Your task to perform on an android device: I am looking for Sneakers shoes in size 8, as they fit me. I want to look for the same in the NNNOW app.
Image 0: 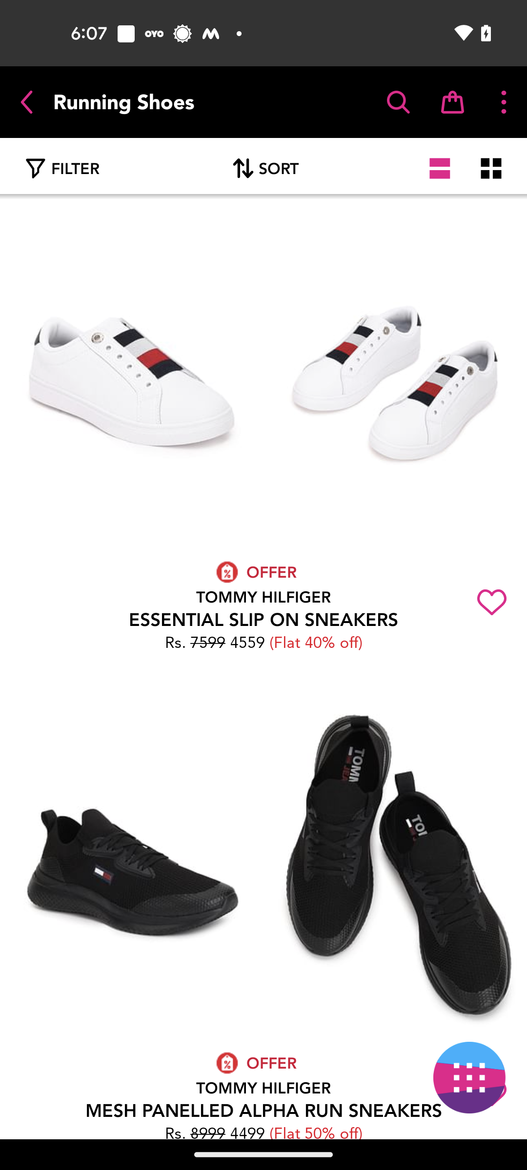
Click on the Filter icon
Step 0: click (60, 169)
Image 1: 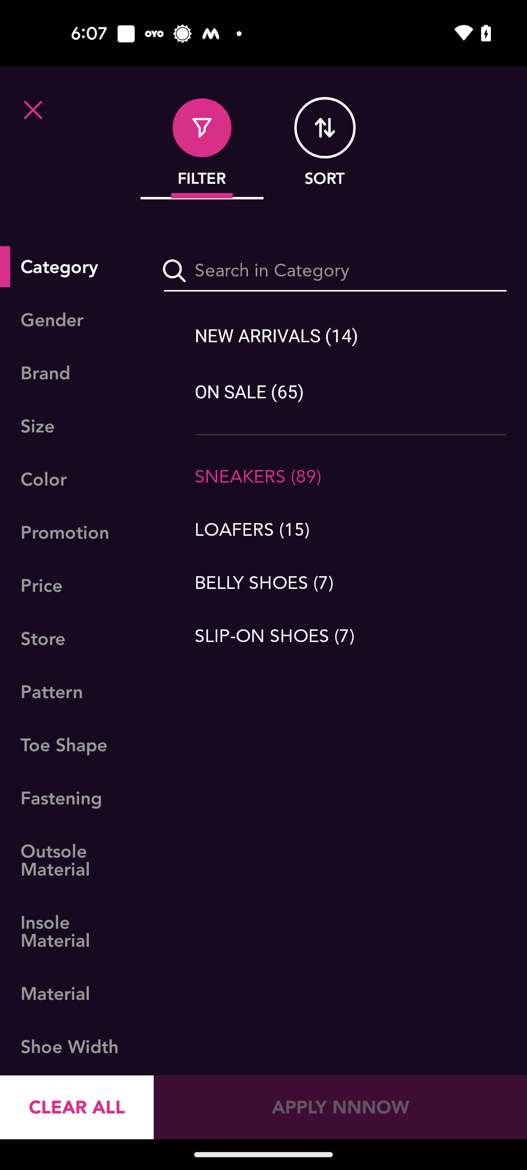
Go to the Size Filter
Step 1: click (72, 426)
Image 2: 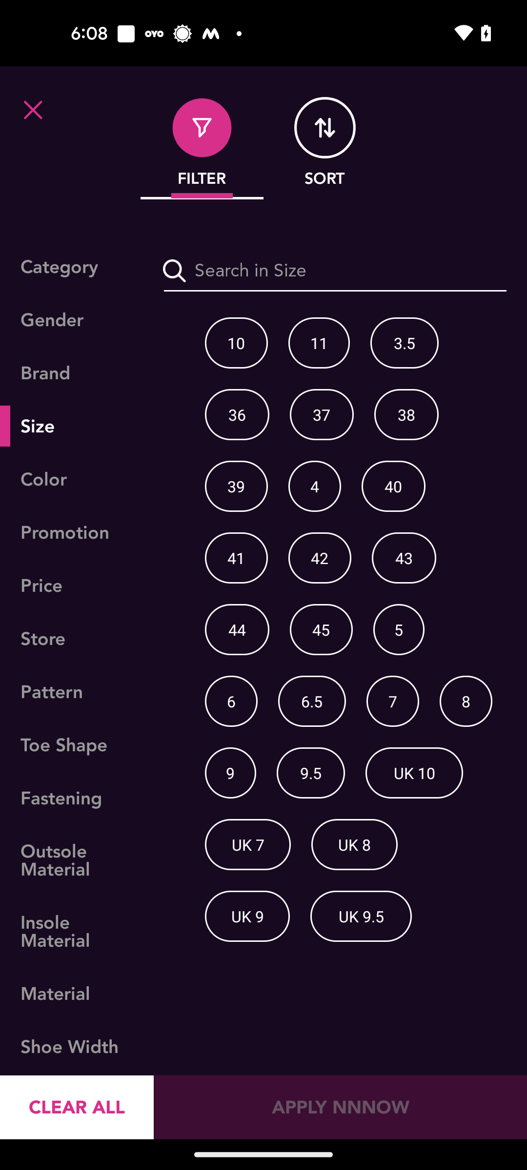
Select the shoes size 8
Step 2: click (461, 701)
Image 3: 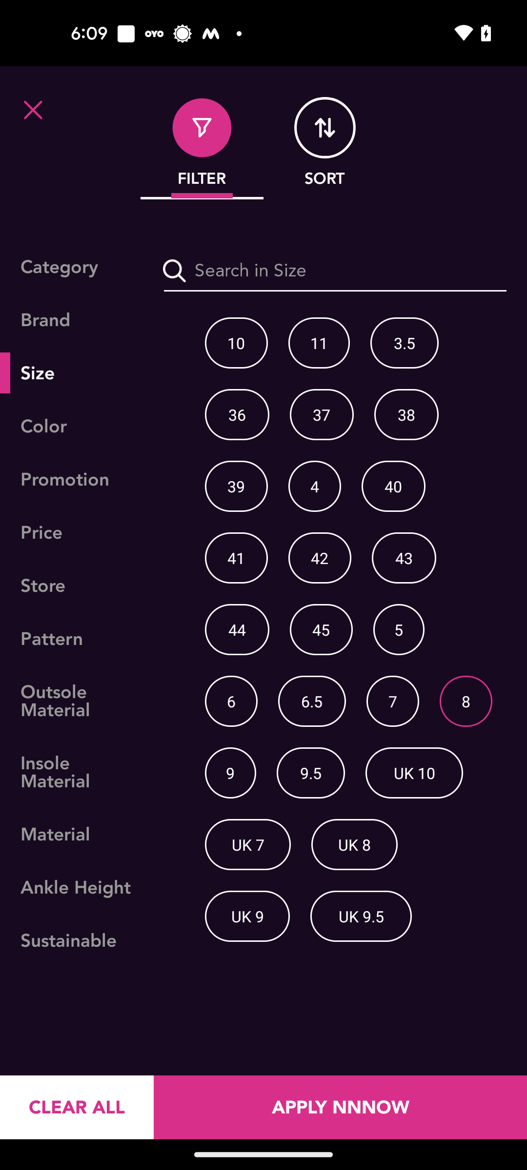
Click on the APPLY NNNOW button
Step 3: click (340, 1107)